Your task to perform on an android device: I'd like to see my progress report in the Khan Academy app.
Image 0: 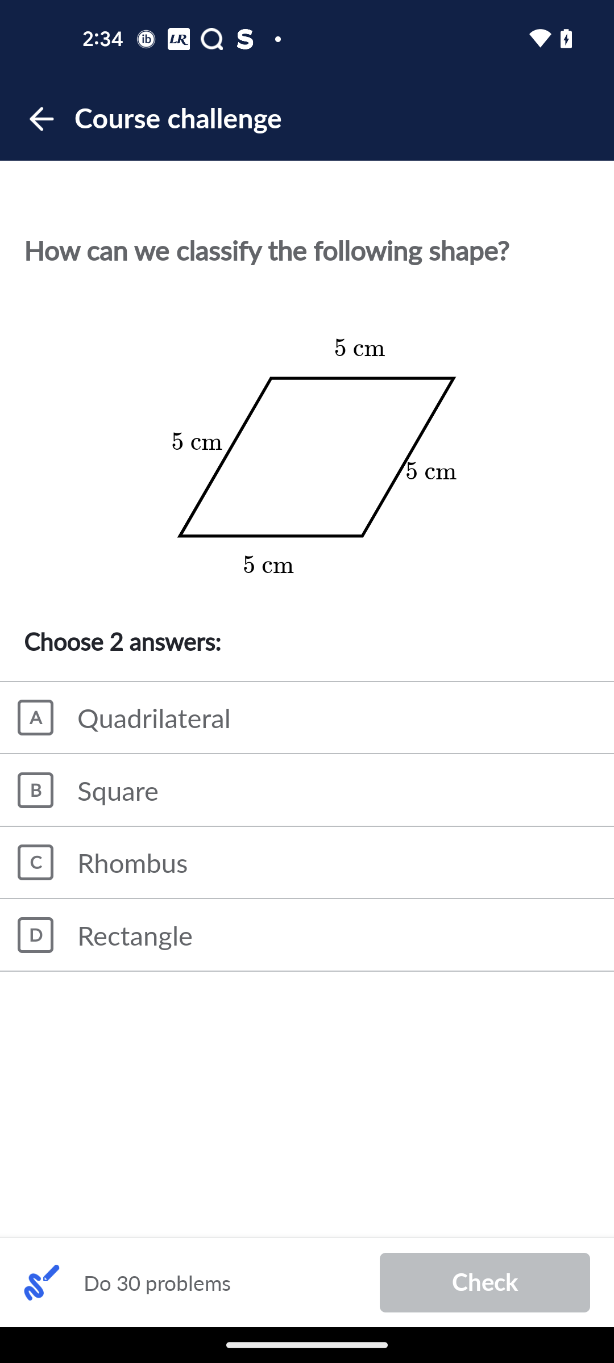
Go back to the previous screen
Step 0: press back button
Image 1: 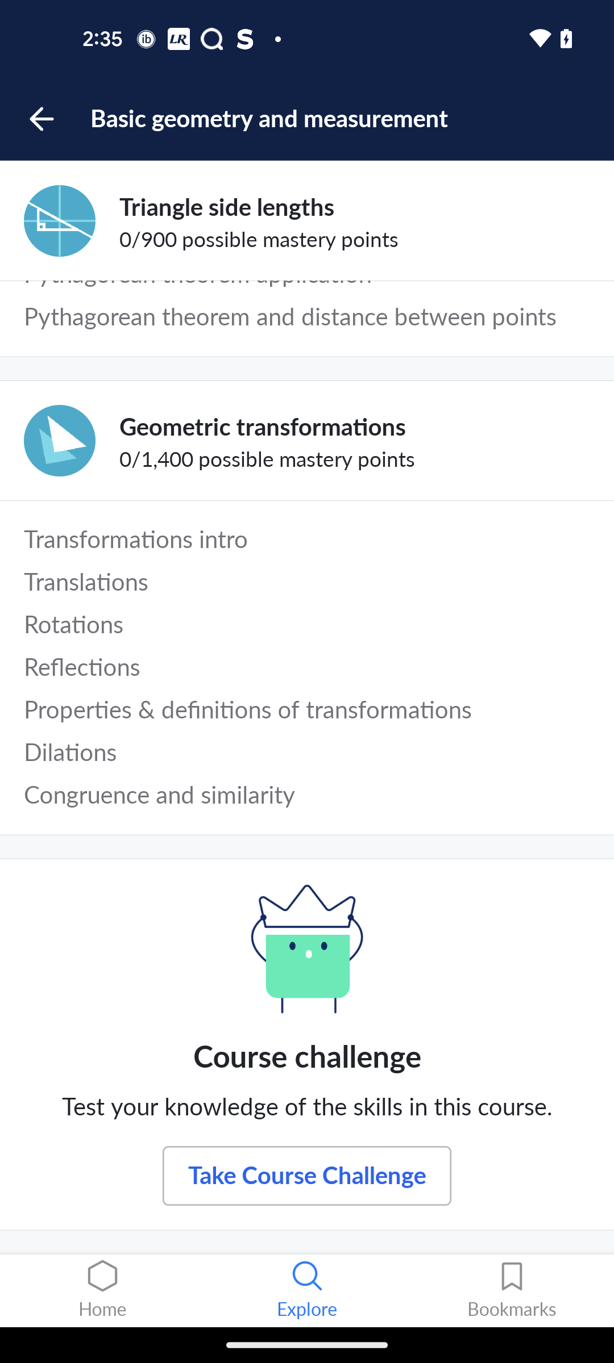
Go to the Home section
Step 1: click (102, 1290)
Image 2: 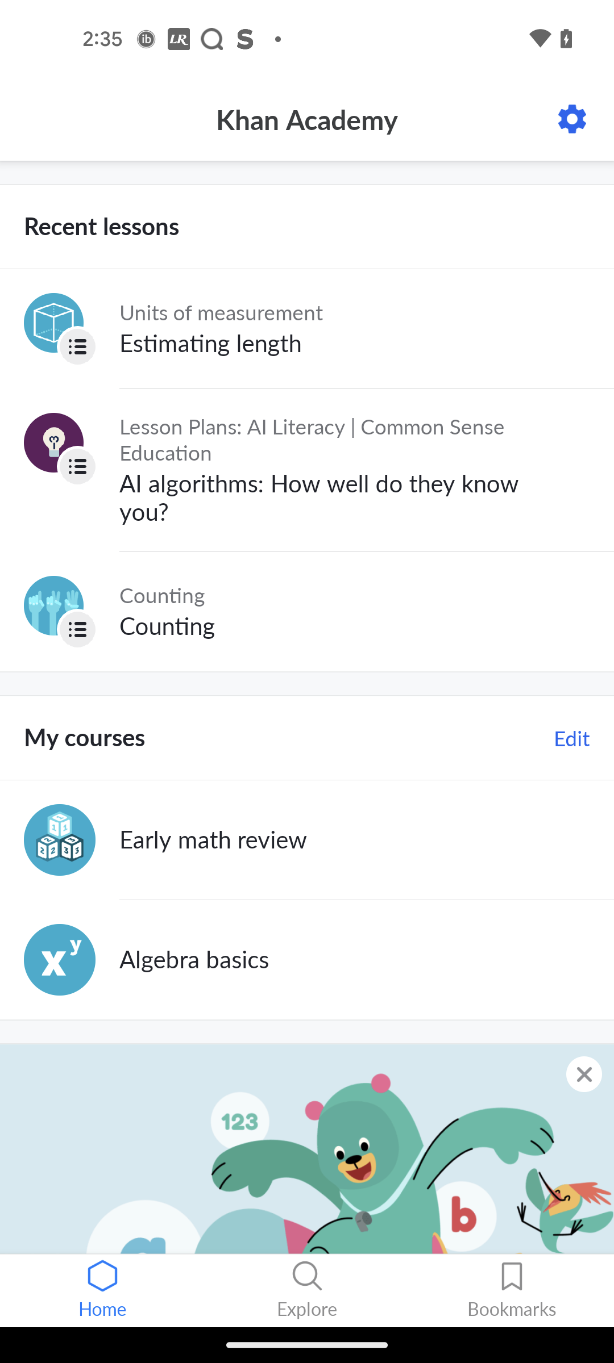
Click on the settings icon at the top right corner of the screen
Step 2: click (572, 119)
Image 3: 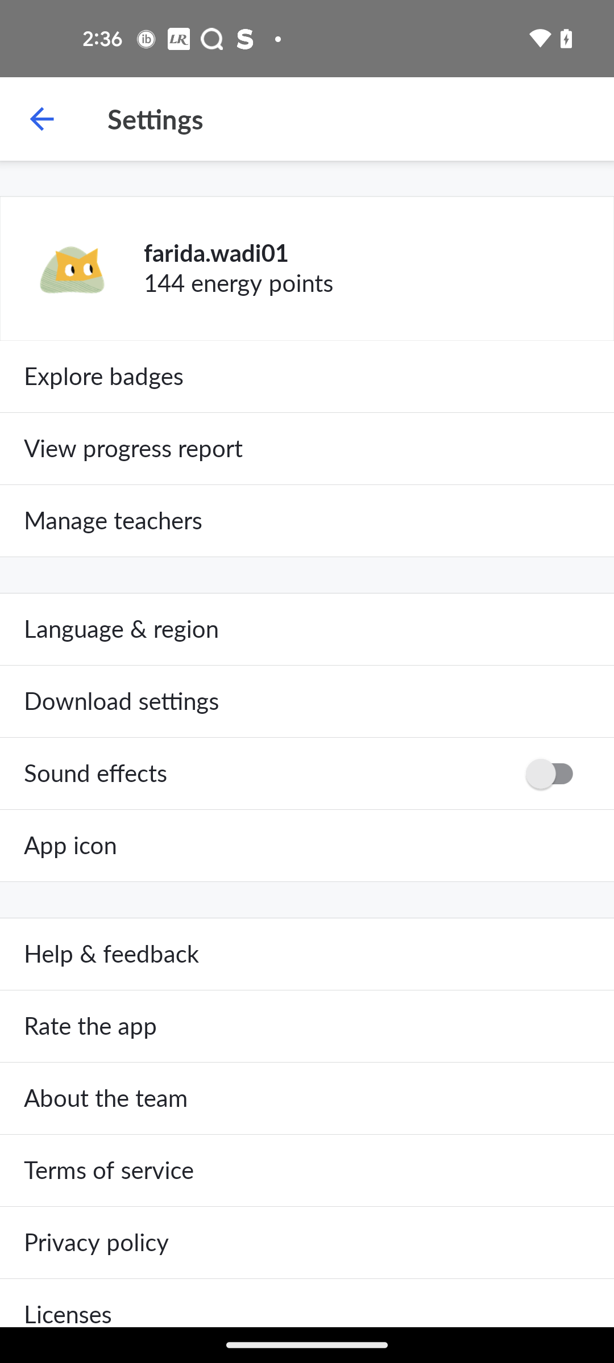
Click on the View progress report option
Step 3: click (294, 449)
Image 4: 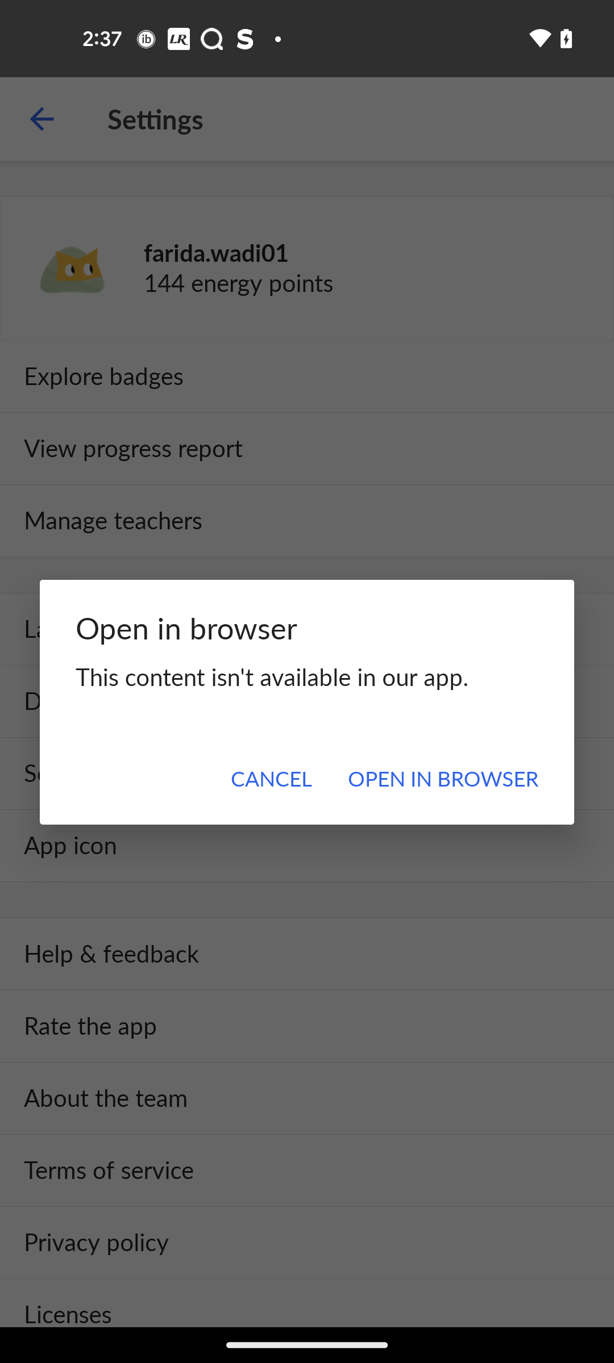
Click on the OPEN IN BROWSER button
Step 4: click (442, 777)
Image 6: 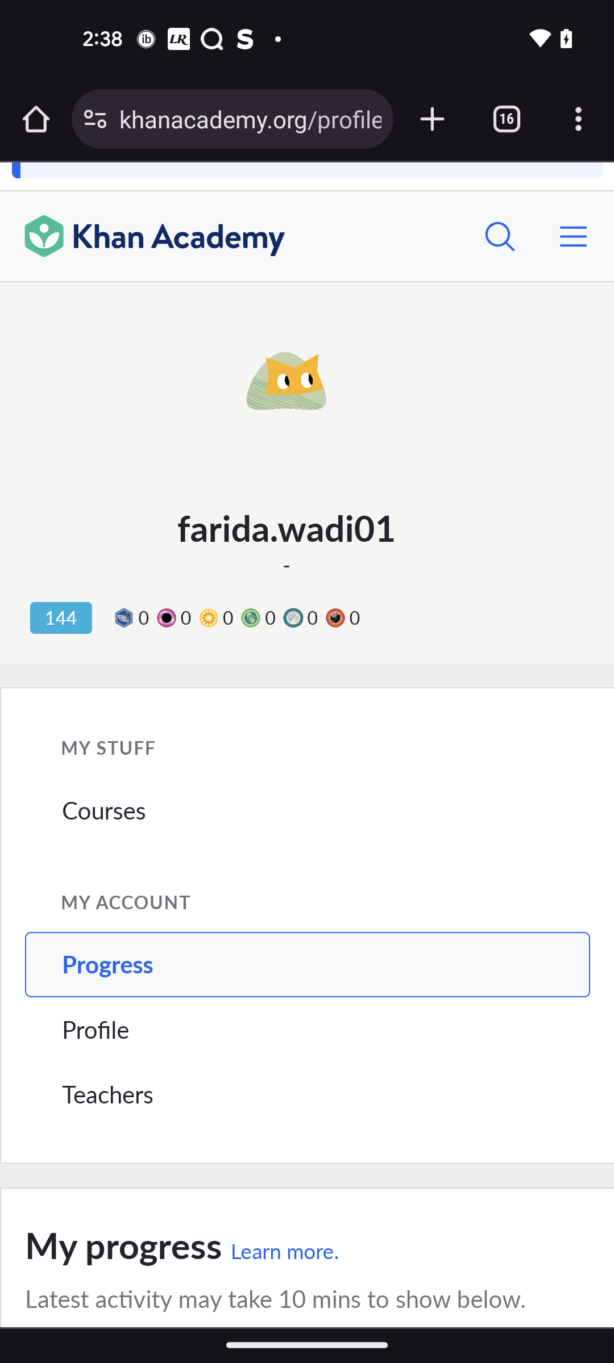
Swipe up to view My Progress report
Step 6: scroll down
Image 7: 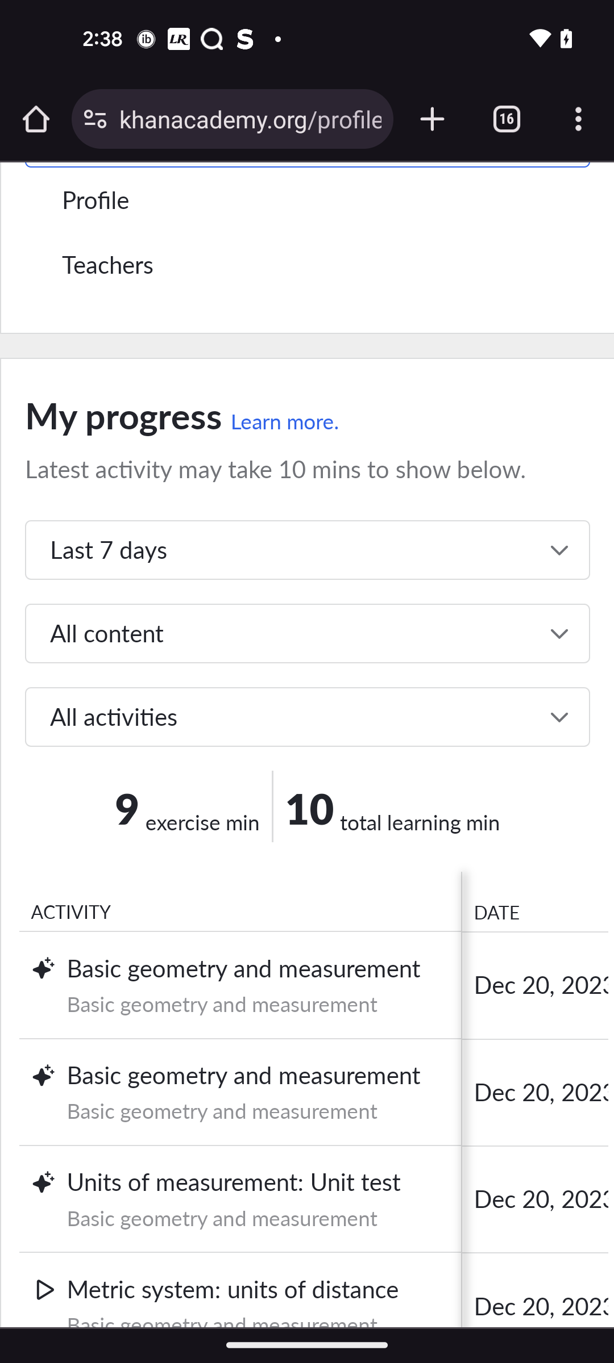
Swipe up to view My Progress report
Step 7: scroll down